Your task to perform on an android device: In the Mindvalley app, I want to listen to 5 minutes of Pure Peace meditation in Explore  All Categories in order to help my peace of mind.
Image 0: 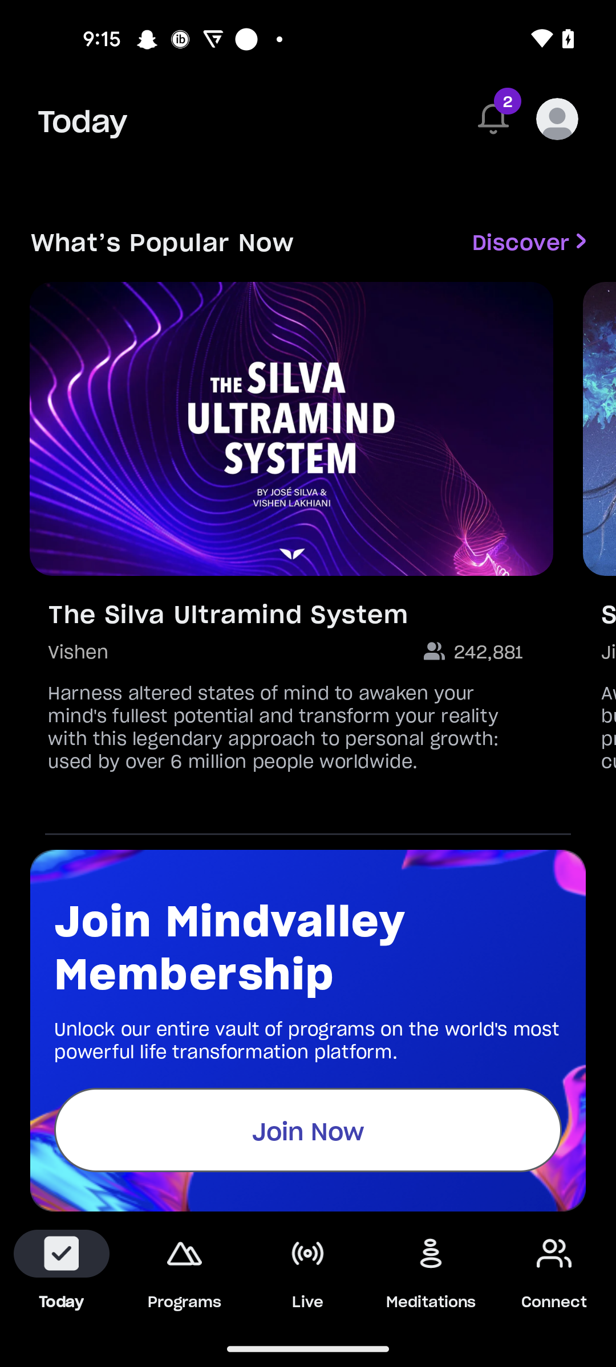
Click on the Meditation tab 
Step 0: click (431, 1271)
Image 1: 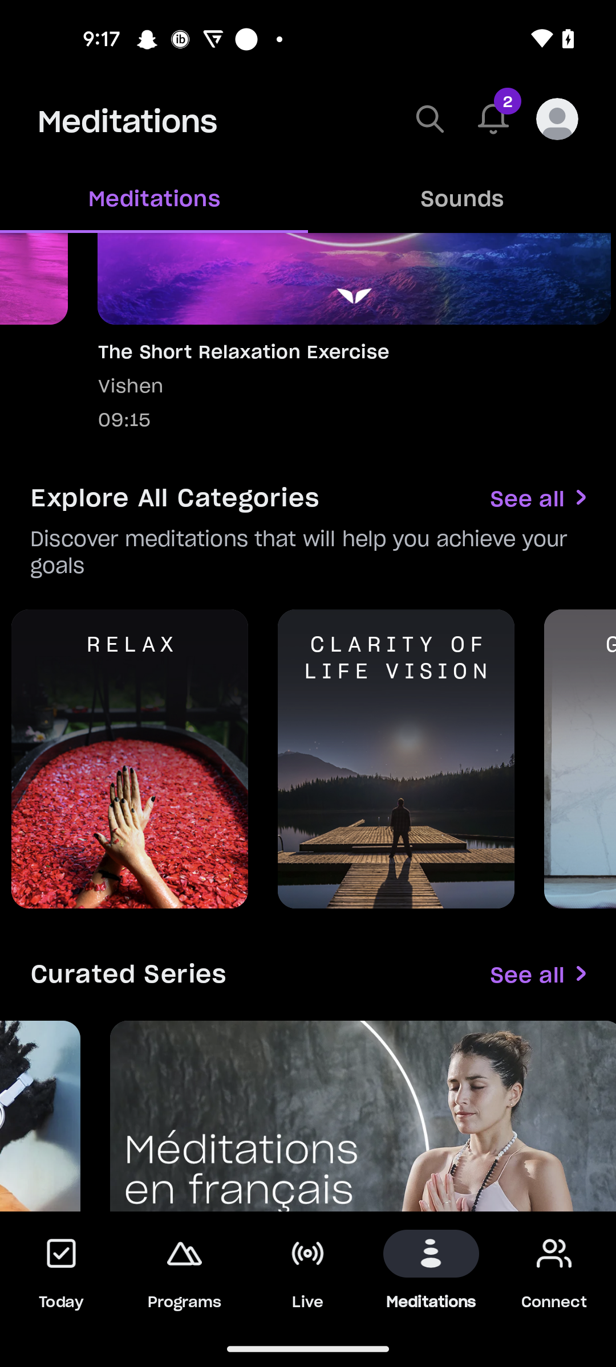
Click on the Relax meditation 
Step 1: click (129, 759)
Image 2: 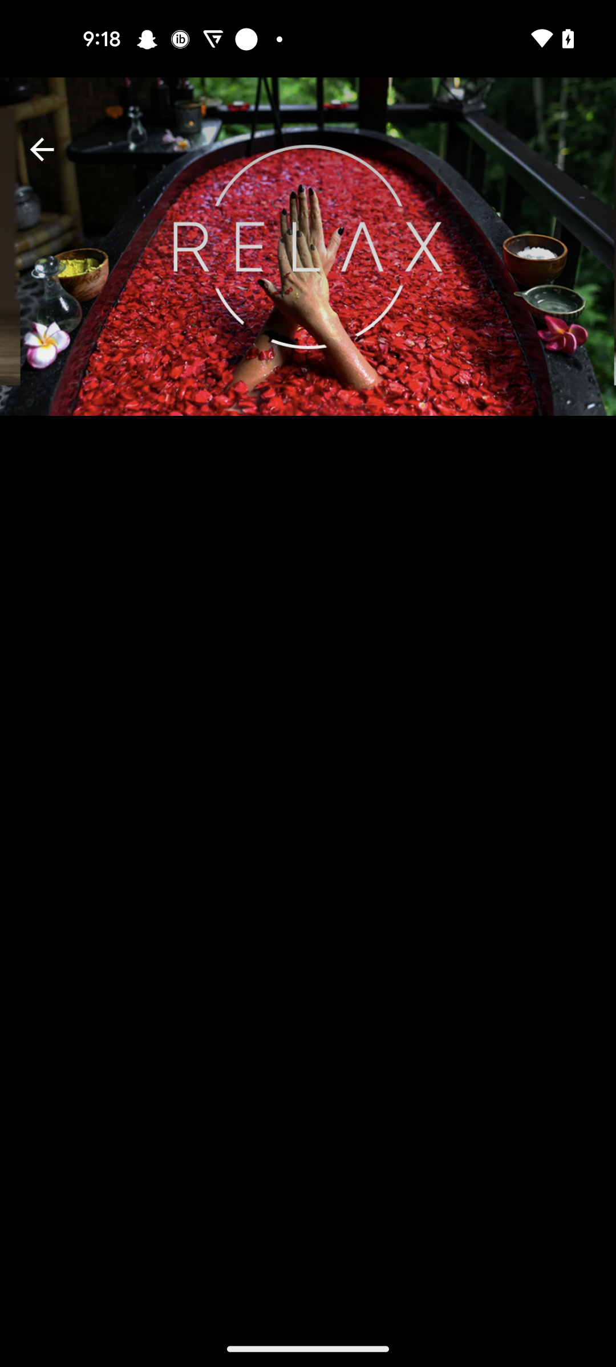
Click on the Relax meditation 
Step 2: wait
Image 3: 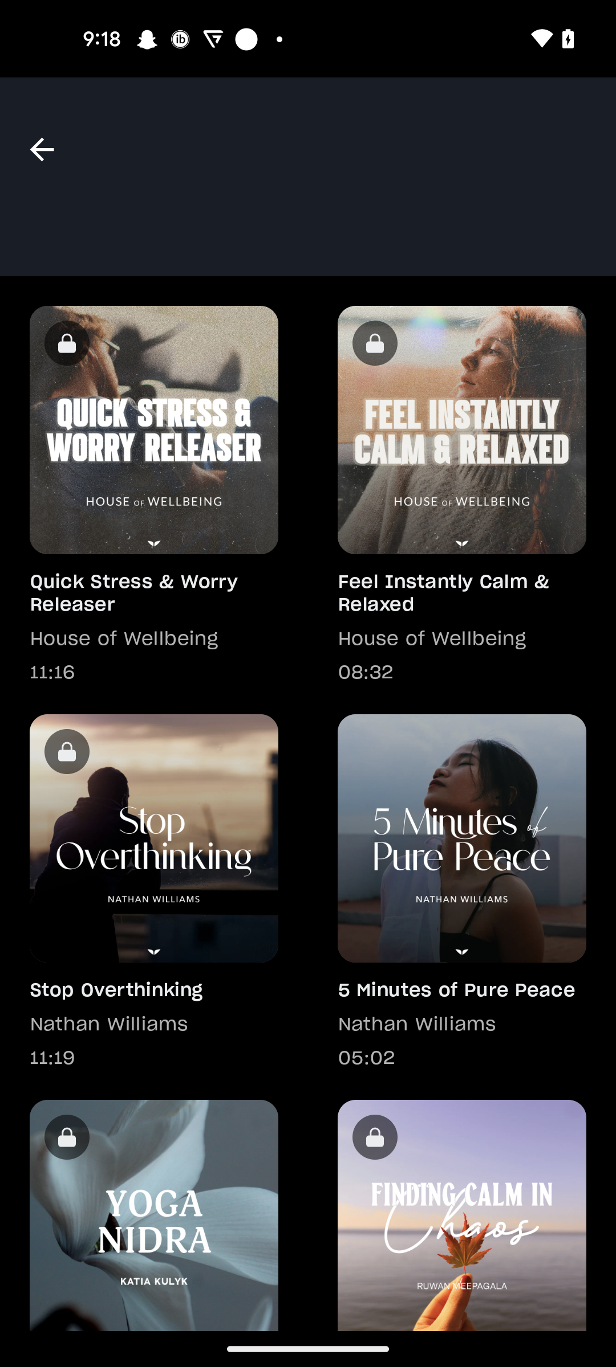
Click on the Relax meditation 
Step 3: wait
Image 4: 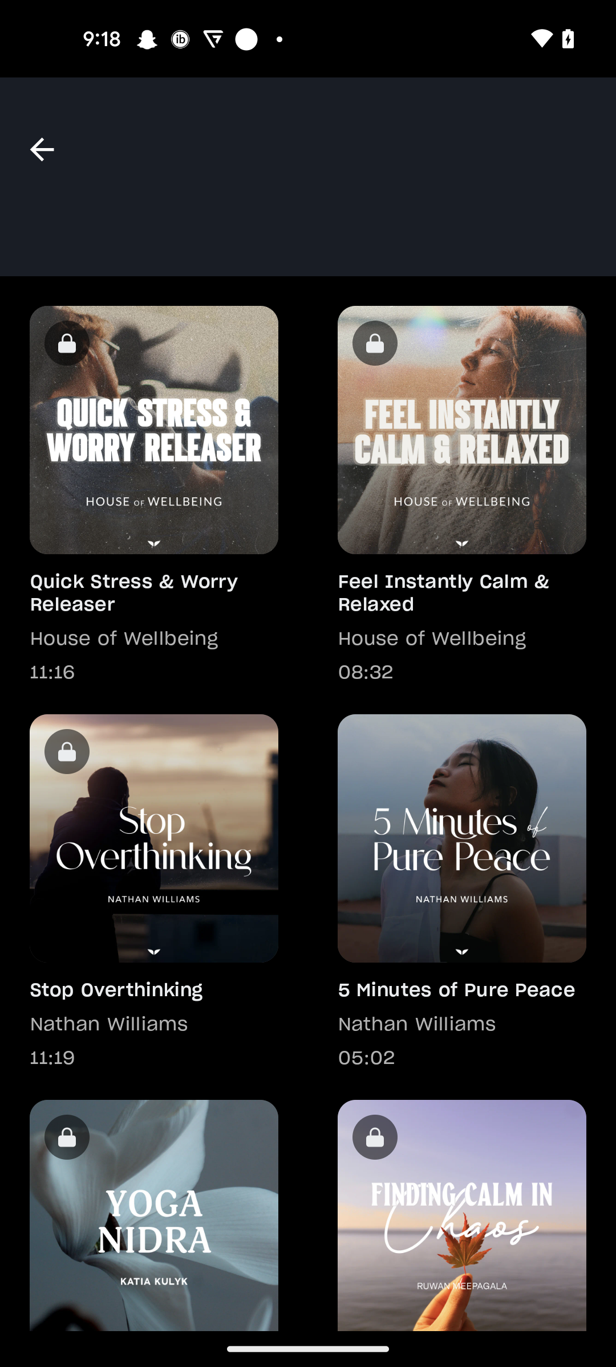
Click on the 5 minutes of Pure Peace meditation
Step 4: click (462, 838)